Your task to perform on an android device: On the Withings app, start tracking my cycling activity to help me protect myself from serious diseases.
Image 0: 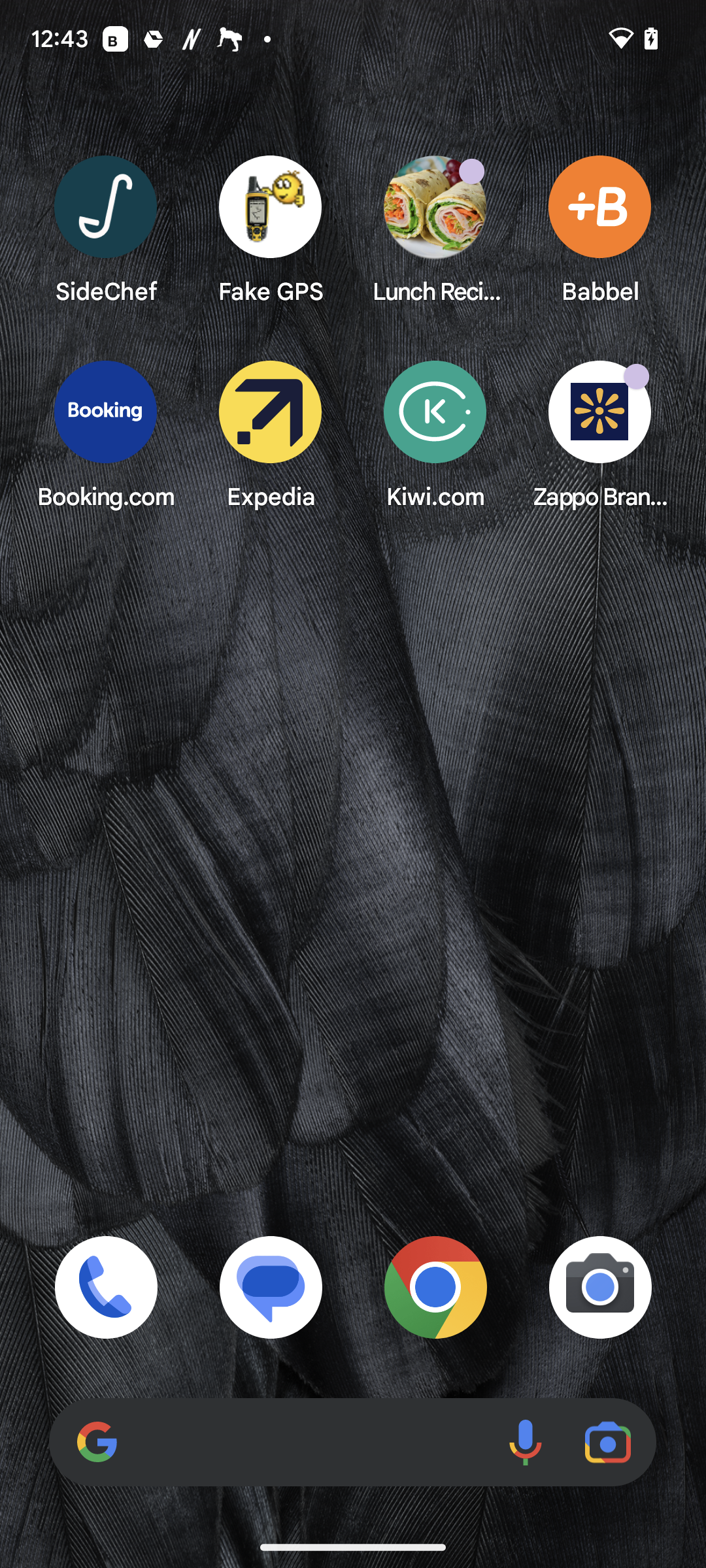
Open the Withings app.
Step 0: open app "Withings"
Image 1: 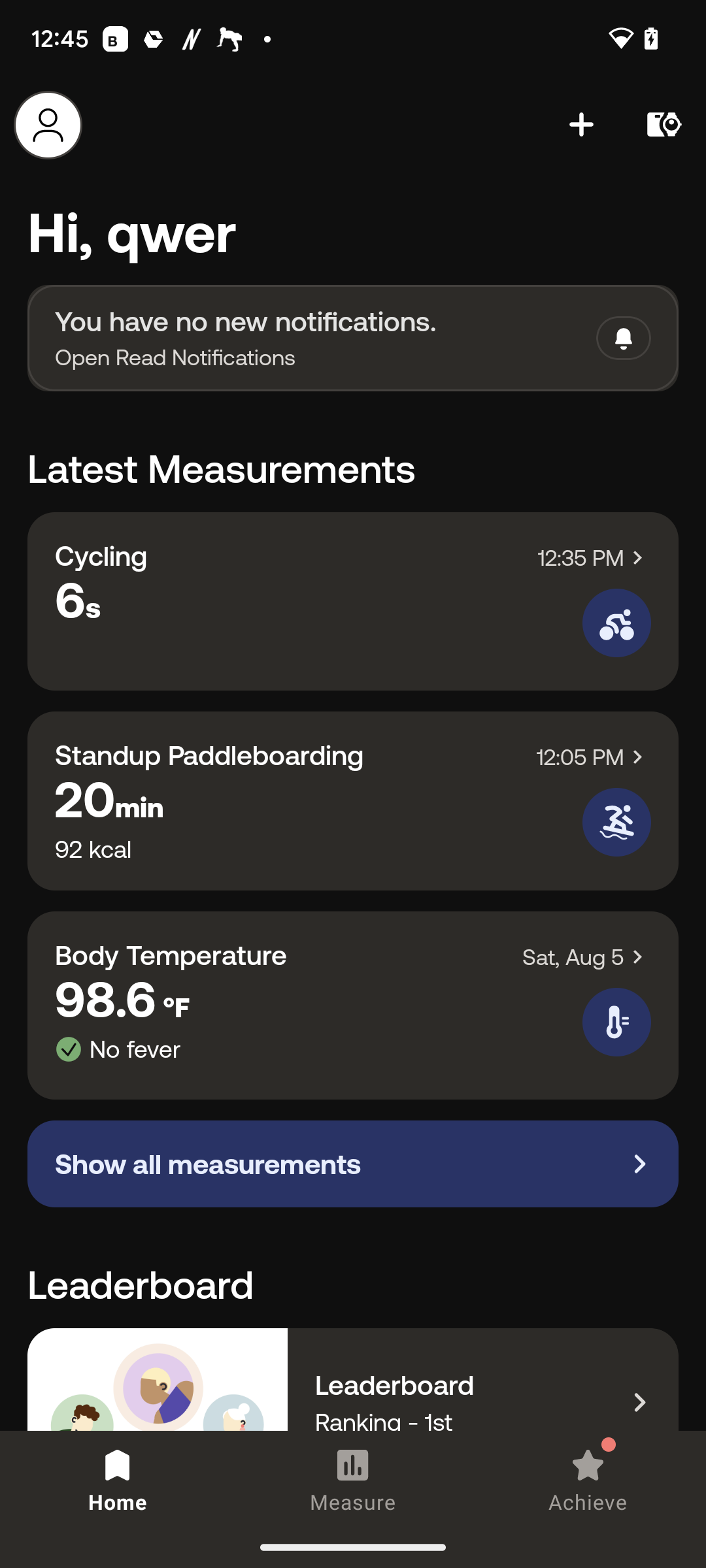
Click on the plus icon at the top right side of the screen.
Step 1: click (581, 125)
Image 2: 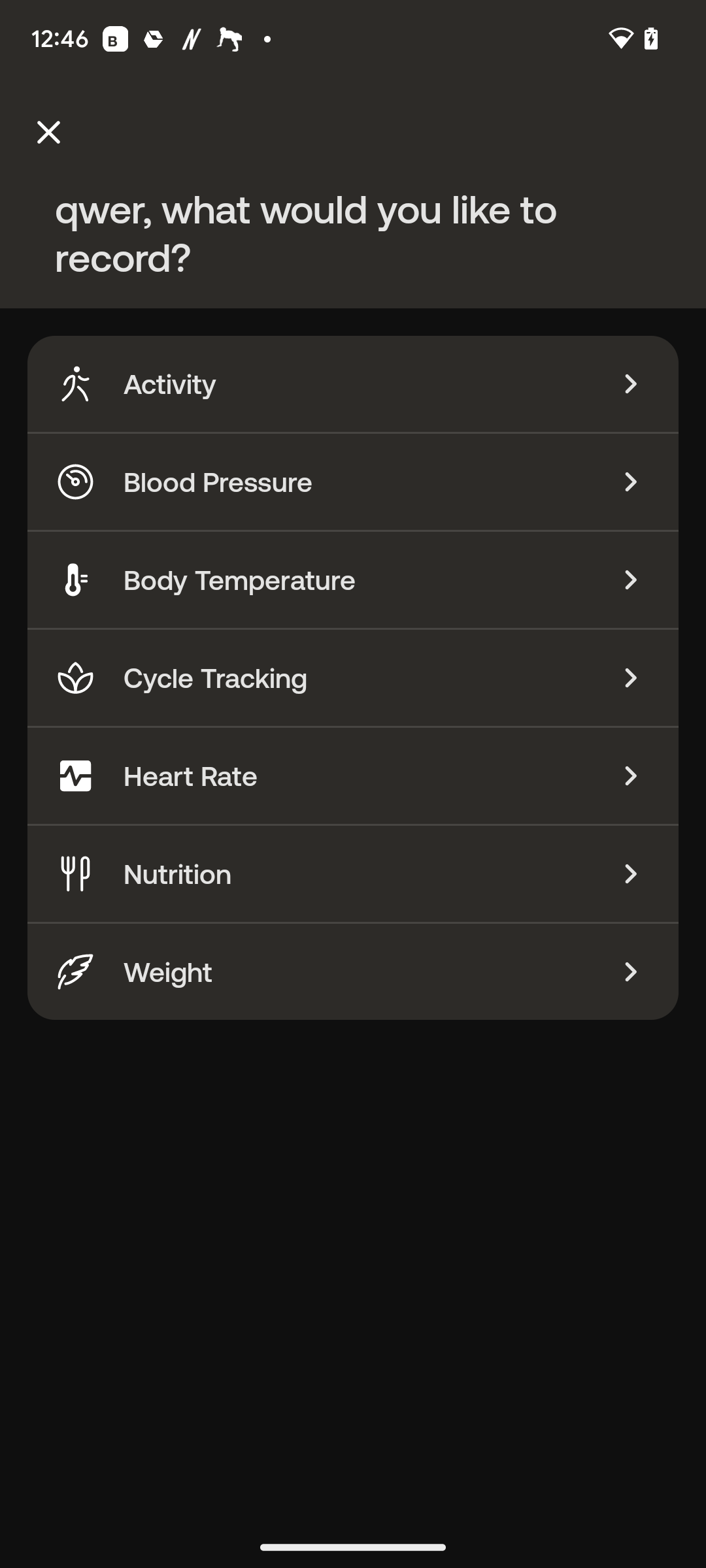
Click on Activity at the top left side of the screen.
Step 2: click (163, 408)
Image 3: 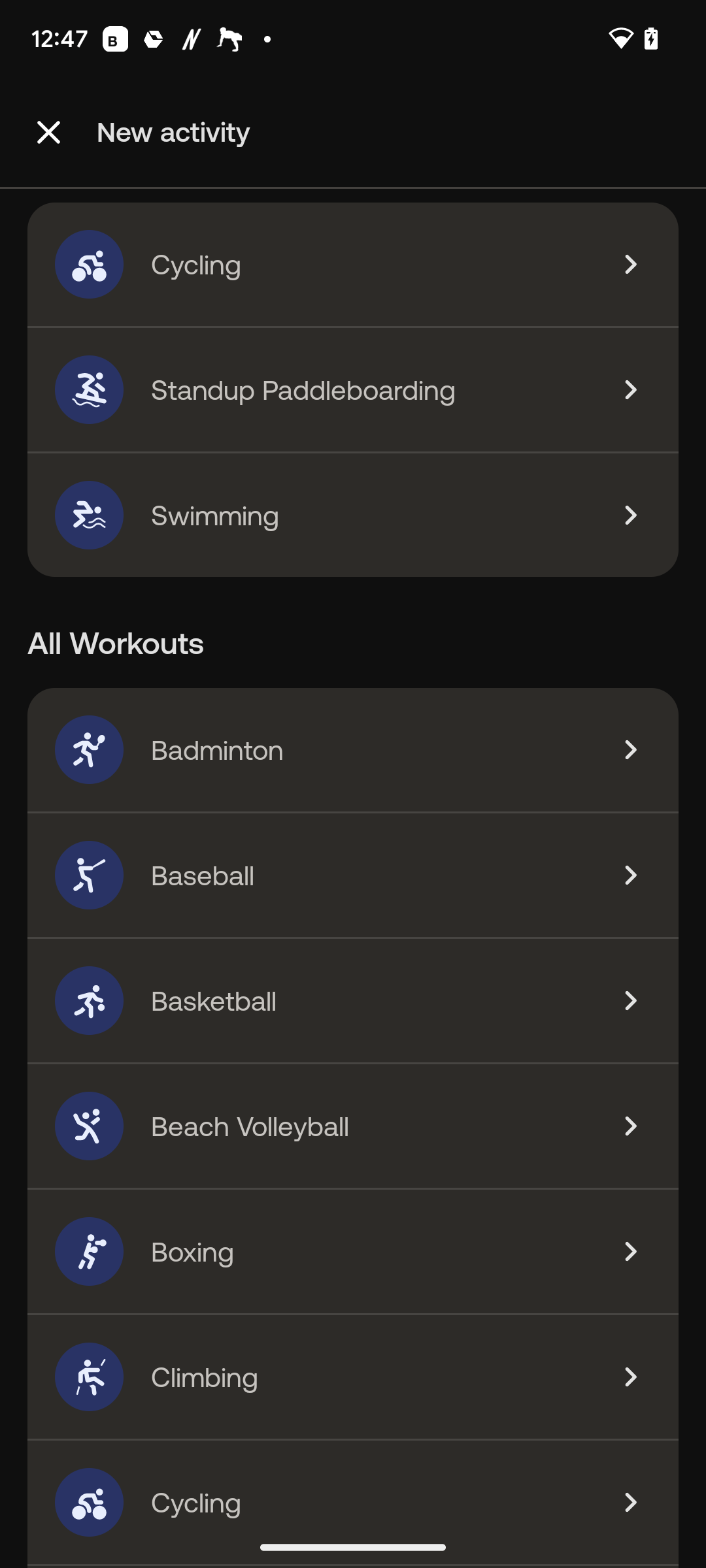
Click on Cycling at the top of the screen.
Step 3: click (196, 264)
Image 4: 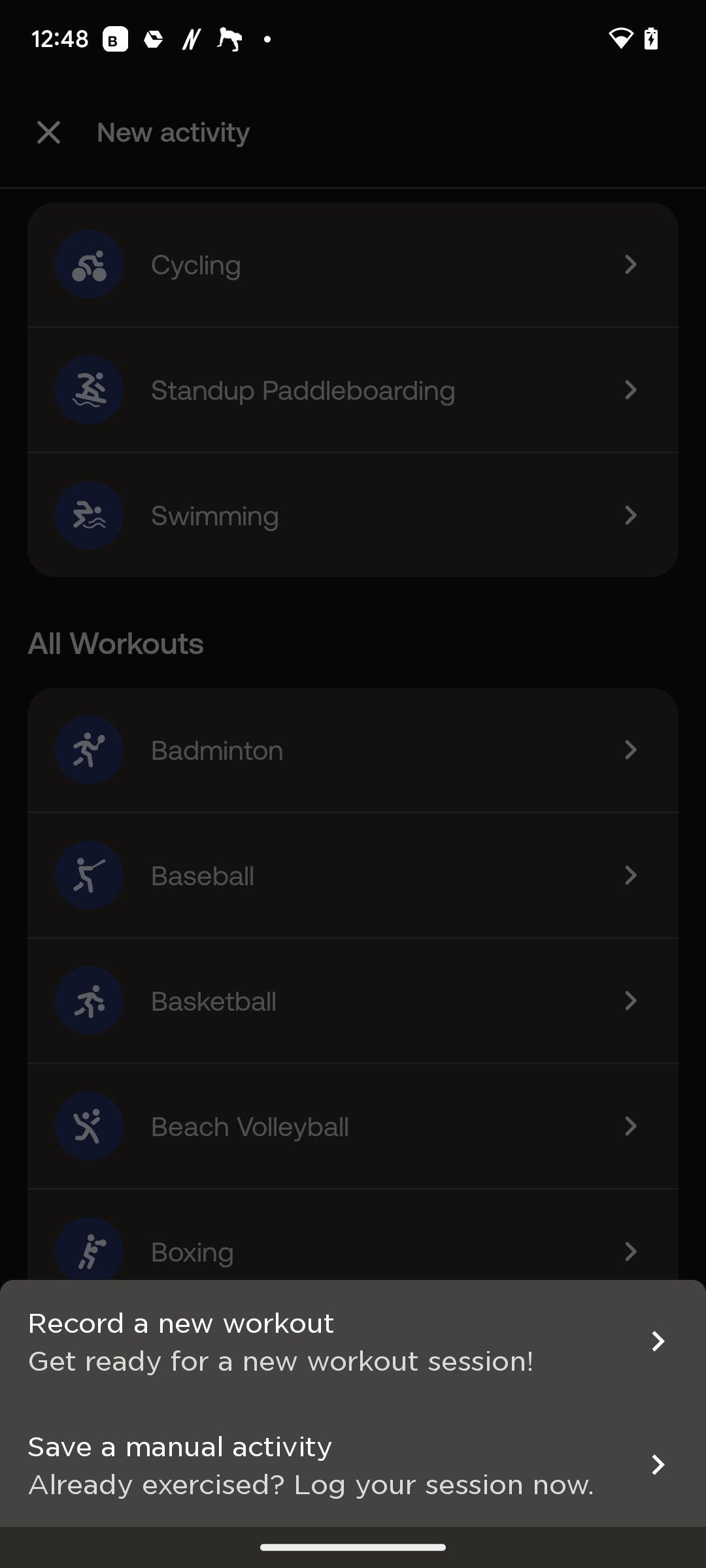
Click on first option at the bottom of the screen.
Step 4: click (353, 1313)
Image 6: 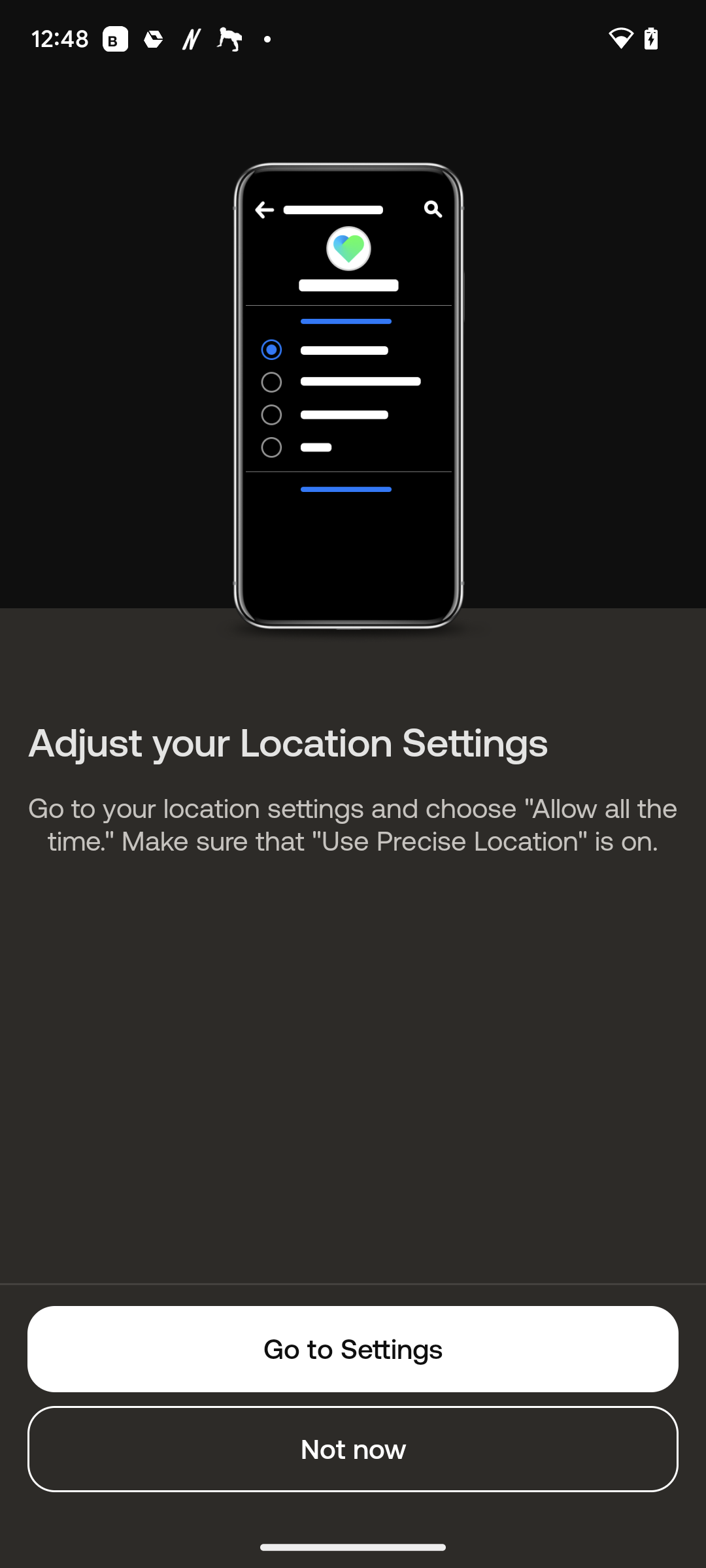
Click on not now at the bottom of the screen.
Step 6: click (485, 1453)